Your task to perform on an android device: In the Cleartrip app, I want to create a plan named Trip to Hawaii so therefore I need to Find Hotels in Honolulu from Jan. 24, 2024 to Jan. 29, 2024 for 1 Adult.
Image 0: 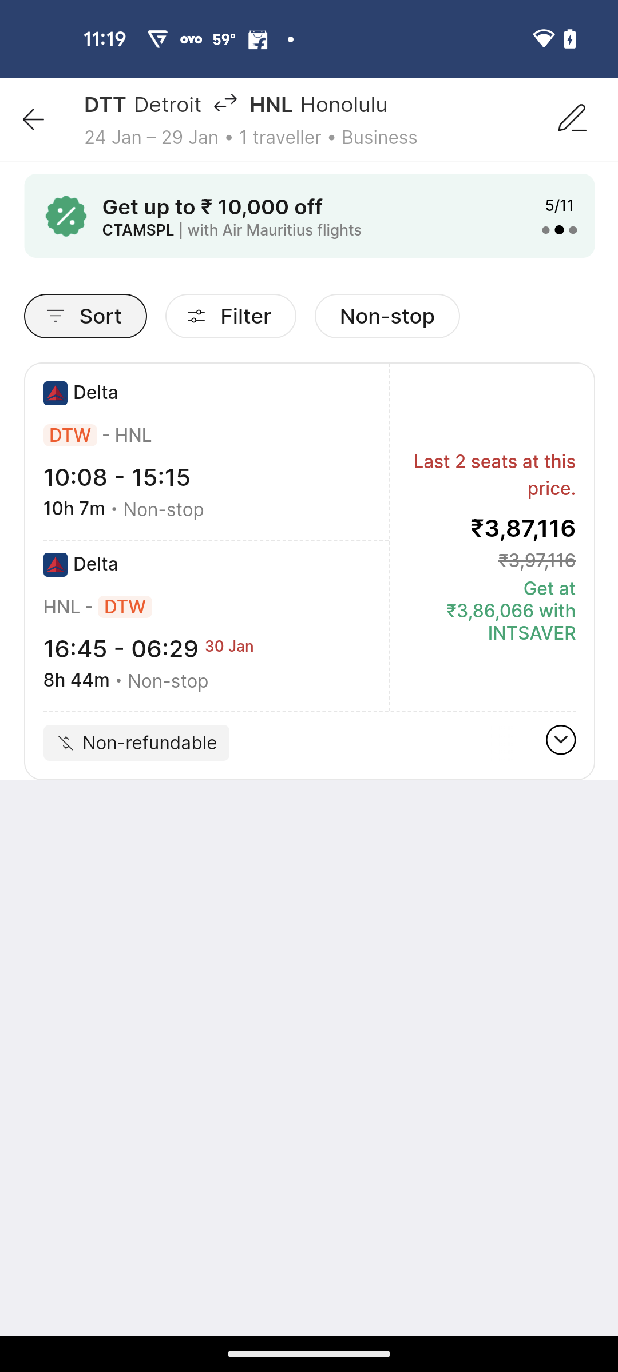
Go back to the previous page
Step 0: press back button
Image 1: 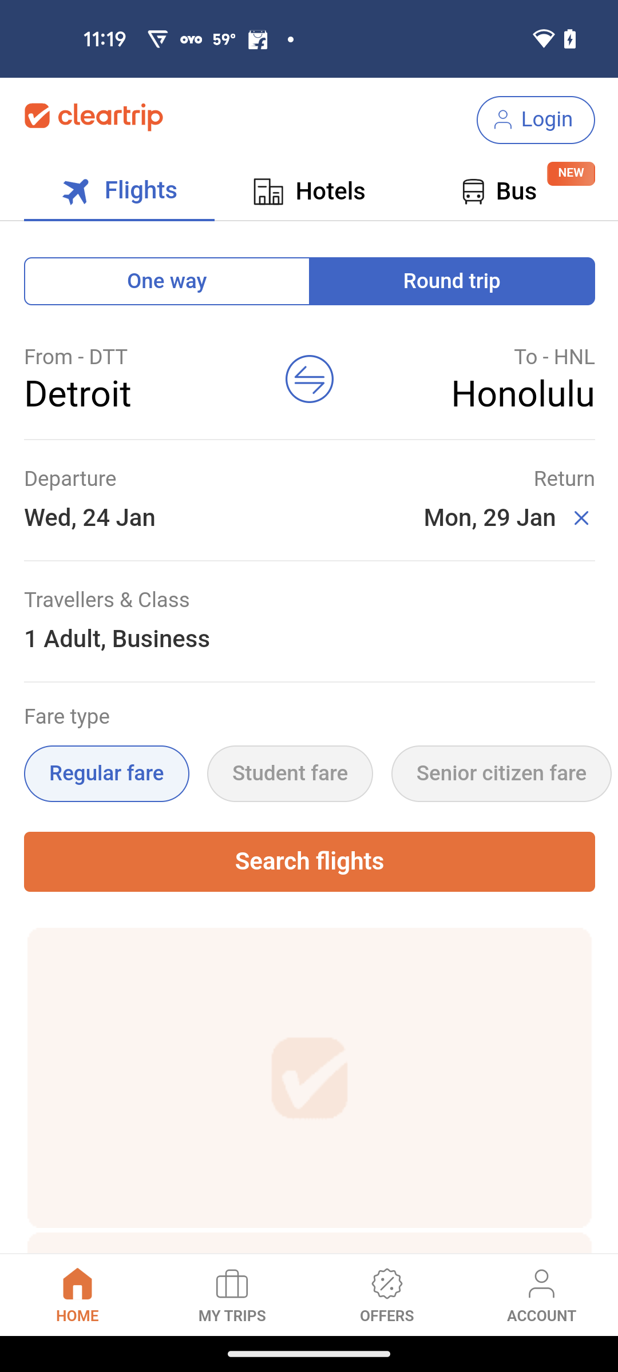
Go to the Hotels section
Step 1: click (324, 192)
Image 2: 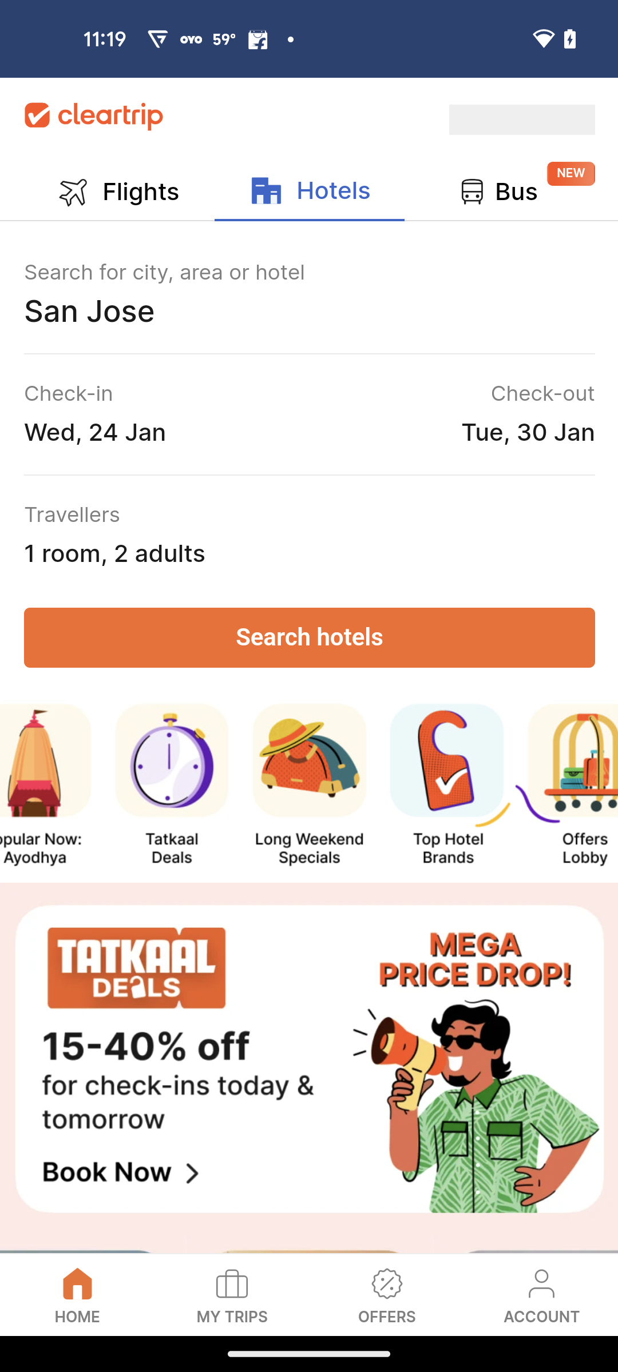
Click on the Search for city section
Step 2: click (310, 293)
Image 3: 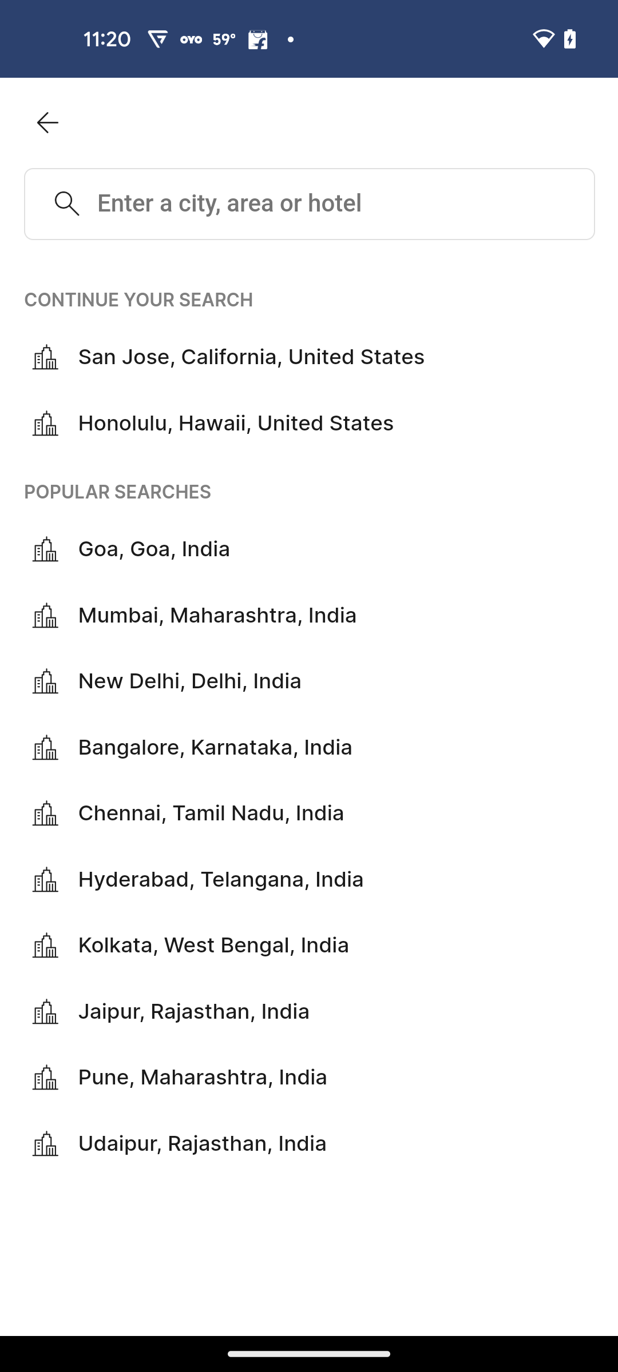
Search for Honolulu
Step 3: type "Honolulu"
Image 4: 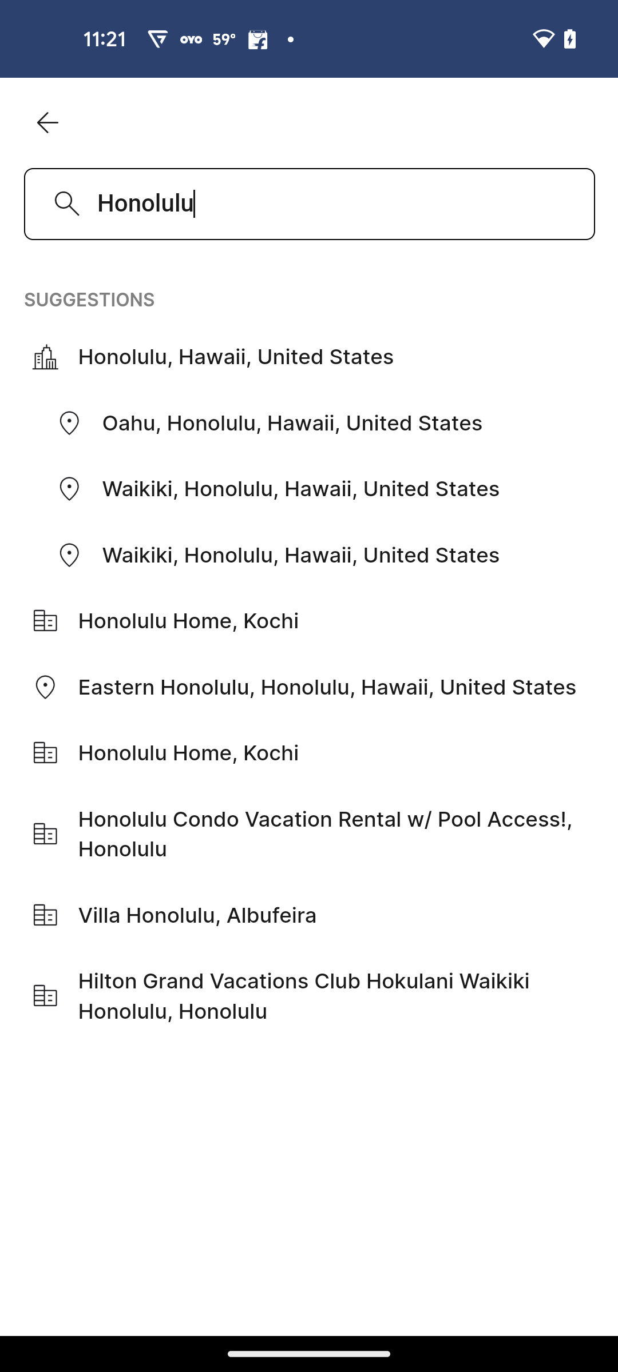
Click on the First search result 
Step 4: click (235, 357)
Image 5: 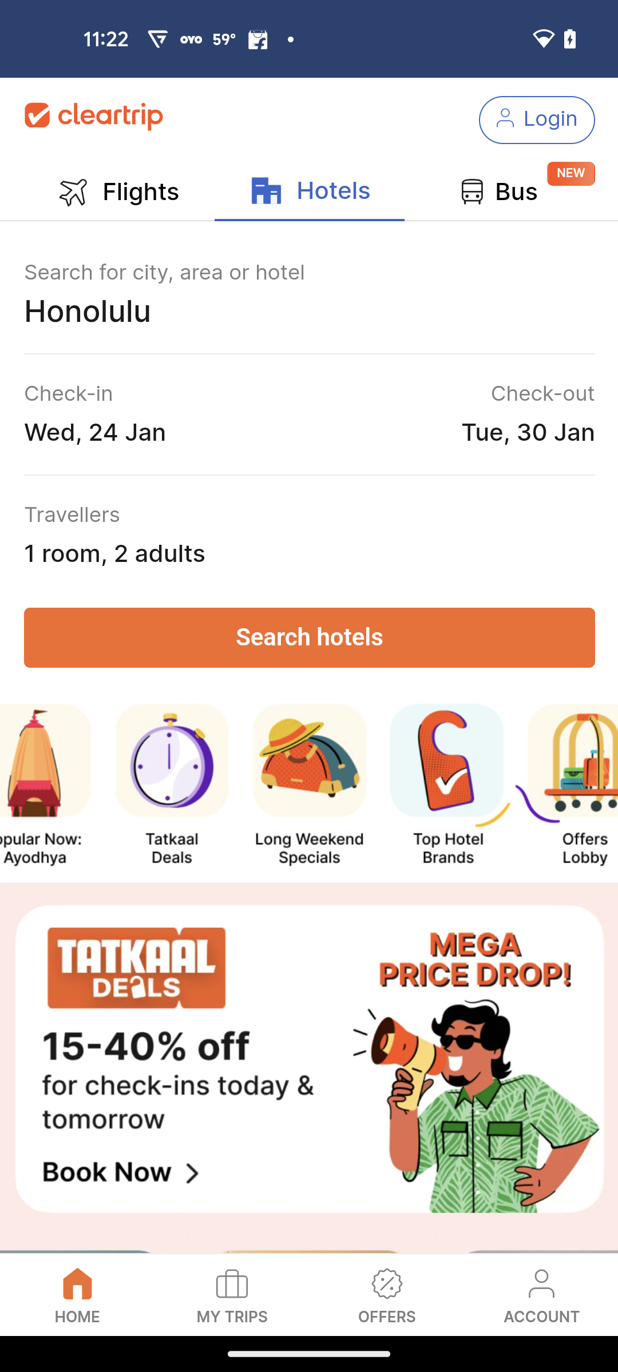
Click on the Check-out section
Step 5: click (465, 414)
Image 6: 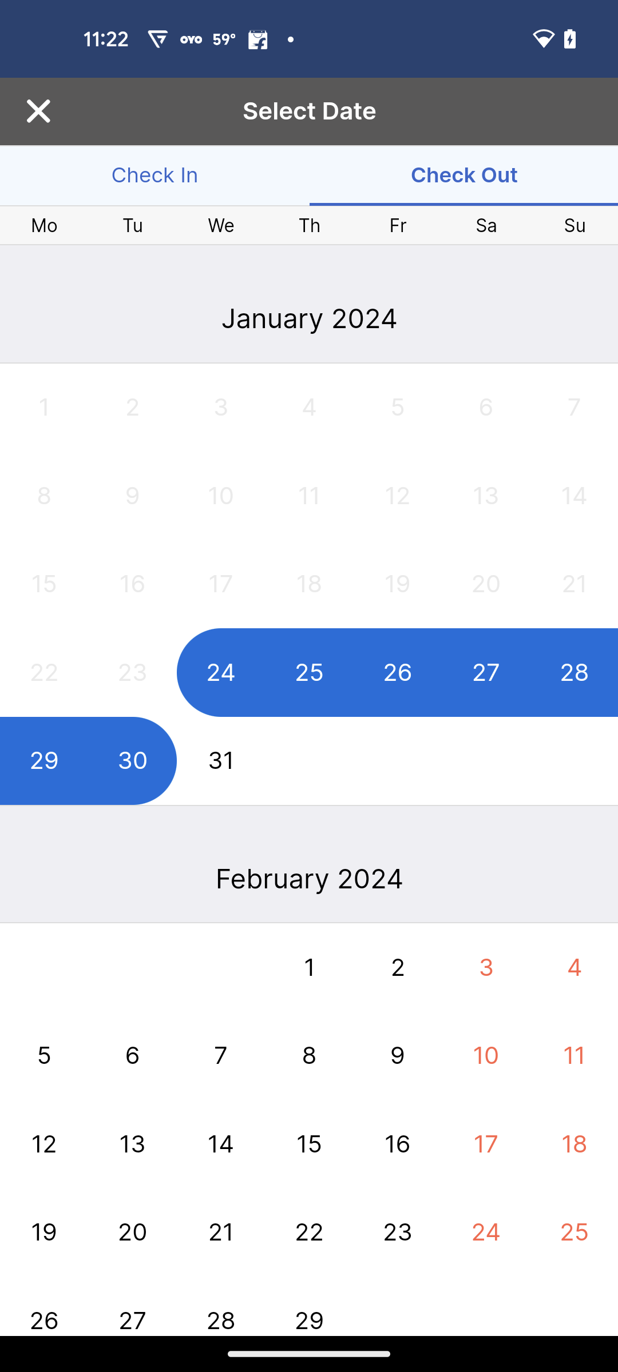
Select the Check-Out Date Jan.29, 2024
Step 6: click (44, 761)
Image 7: 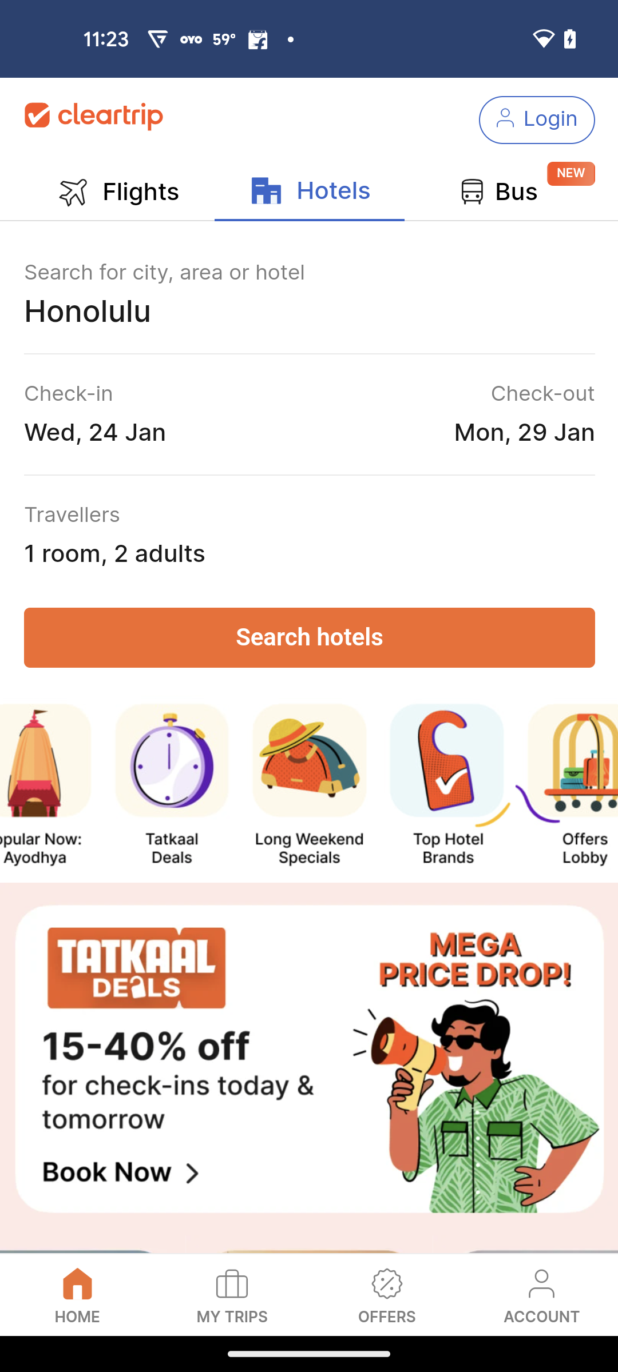
Click on the Travellers section
Step 7: click (310, 536)
Image 8: 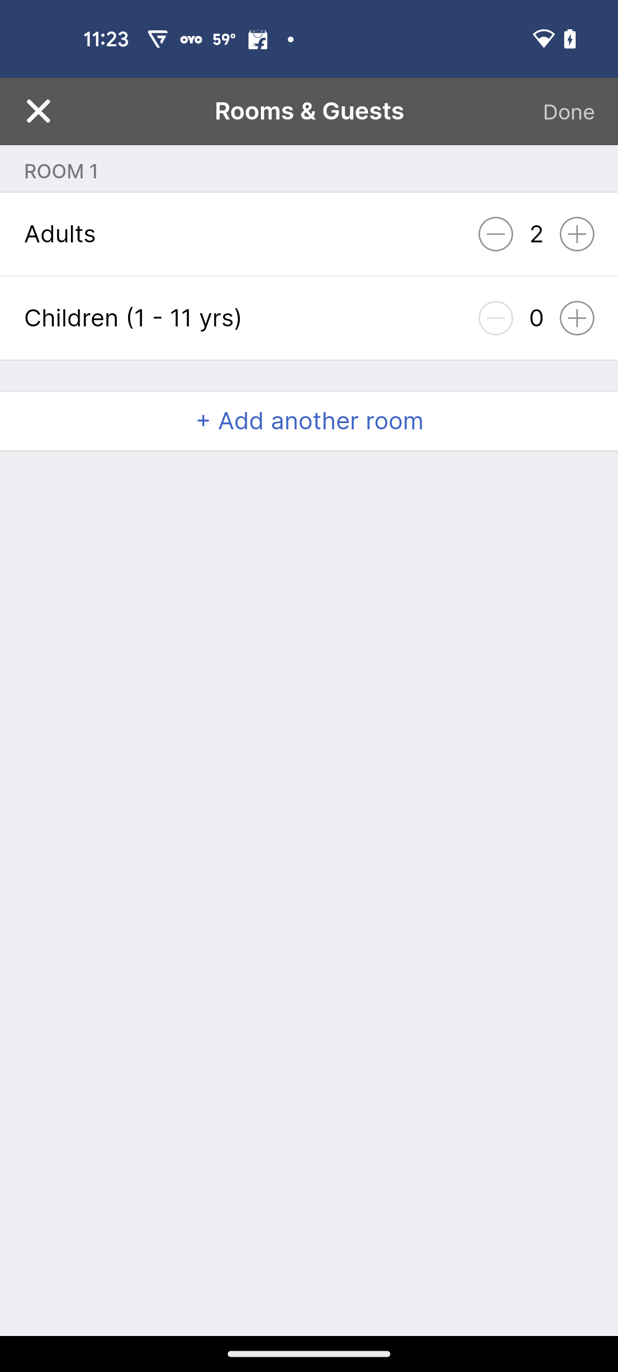
Click on the Minus icon in front of the Adults option
Step 8: click (310, 234)
Image 9: 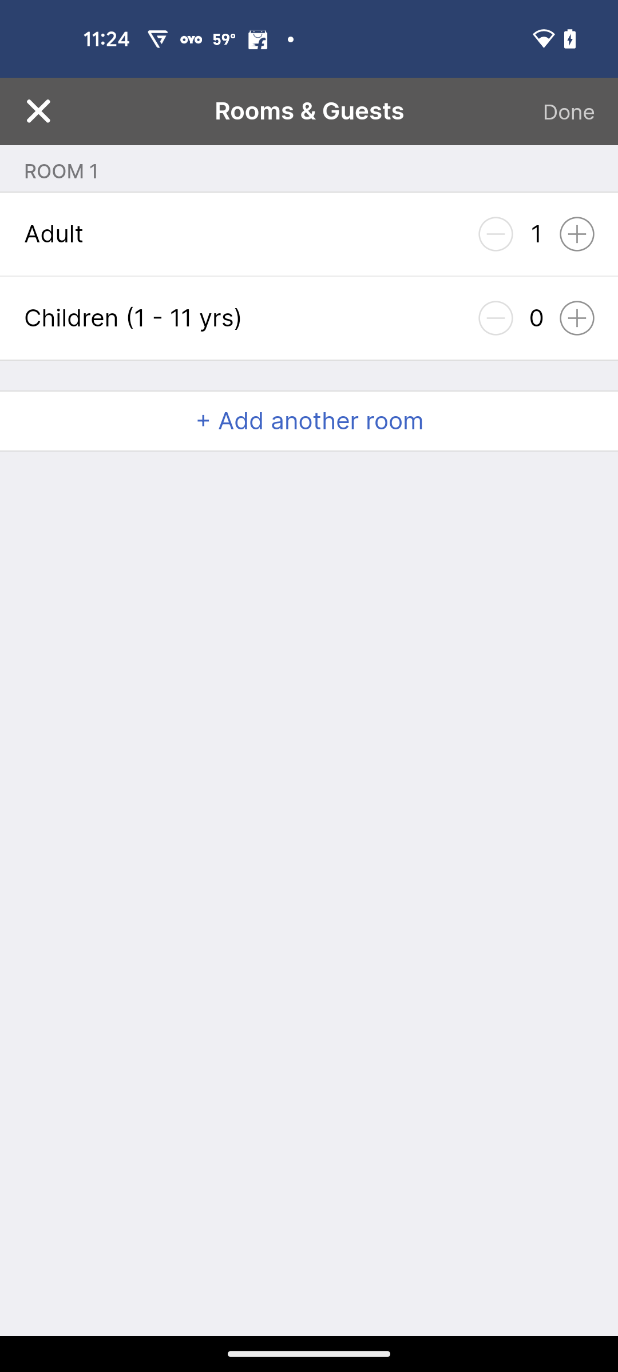
Click on the Done option
Step 9: click (569, 111)
Image 10: 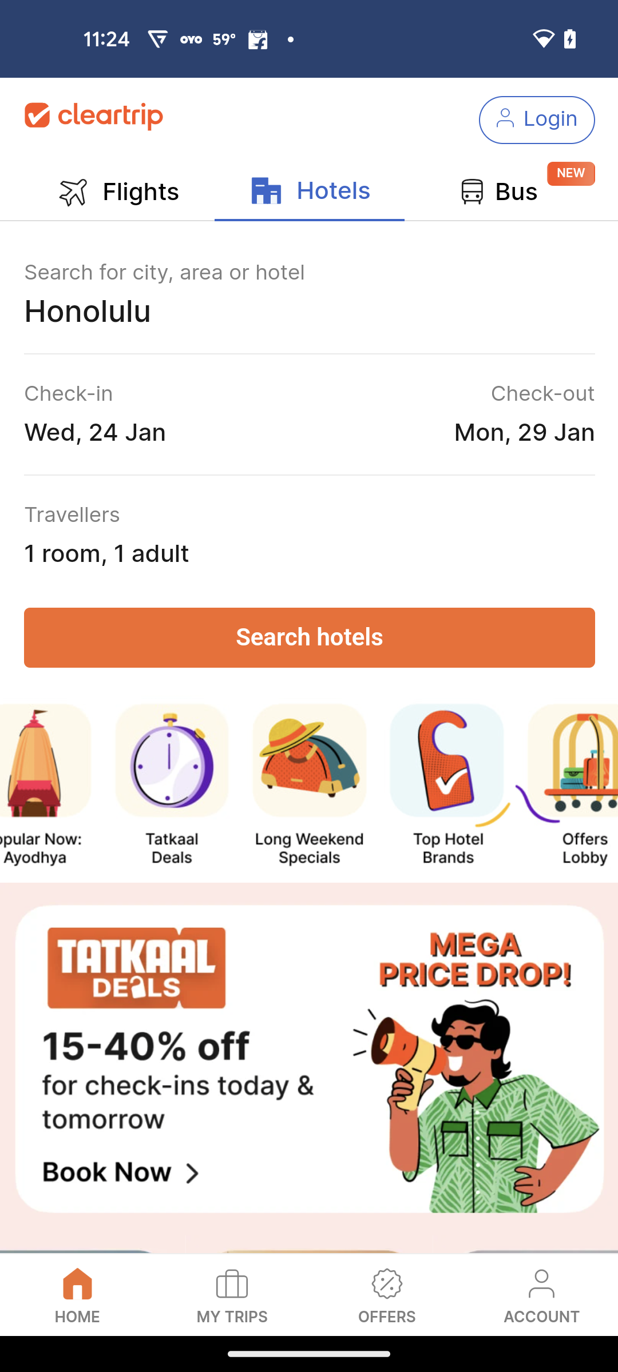
Click on the Search Hotels button
Step 10: click (310, 638)
Image 11: 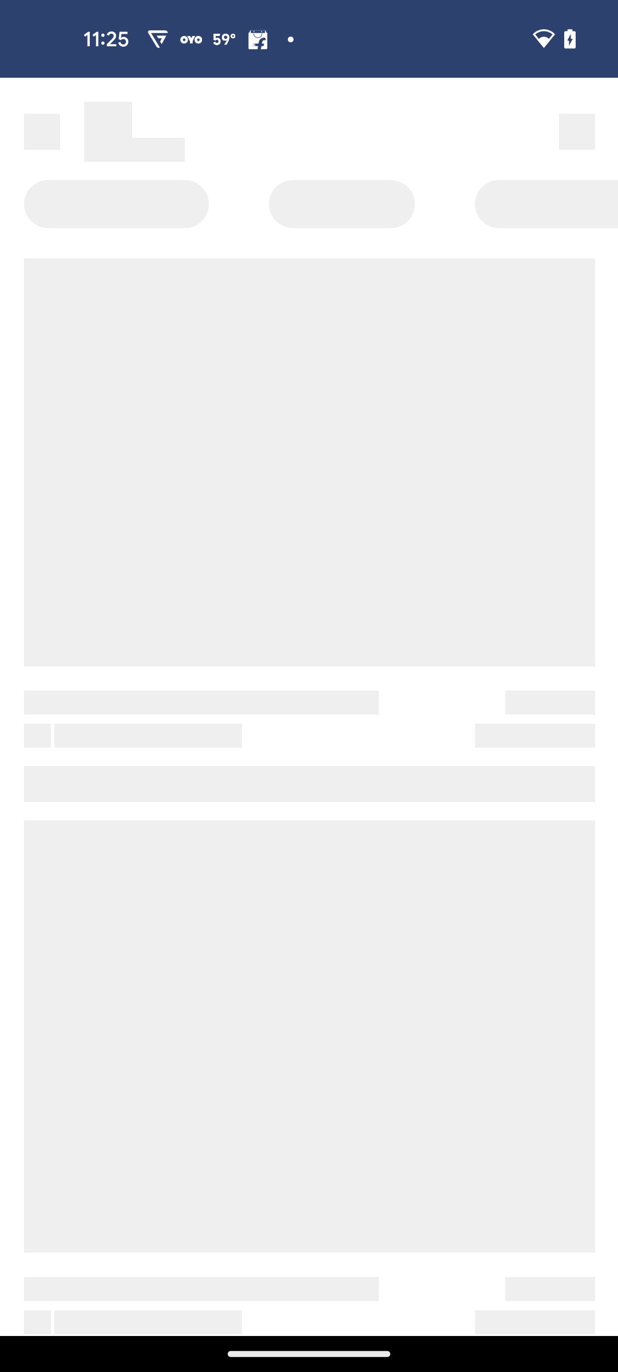
Click on the Search Hotels button
Step 11: wait
Image 12: 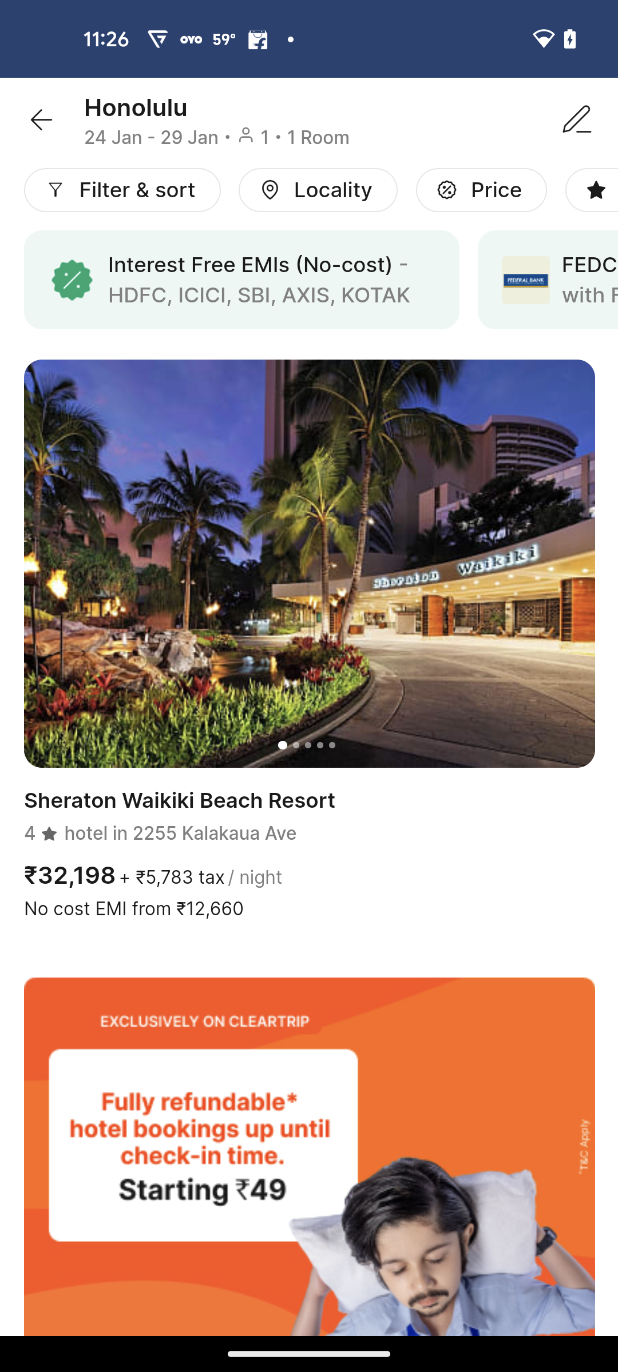
Swipe up
Step 12: scroll down